Your task to perform on an android device: I am not fully confirmed to buy the gate online or Offline , look for the details of the Birkdale Automatic premium gate in the Online Shopping UK app .
Image 0: 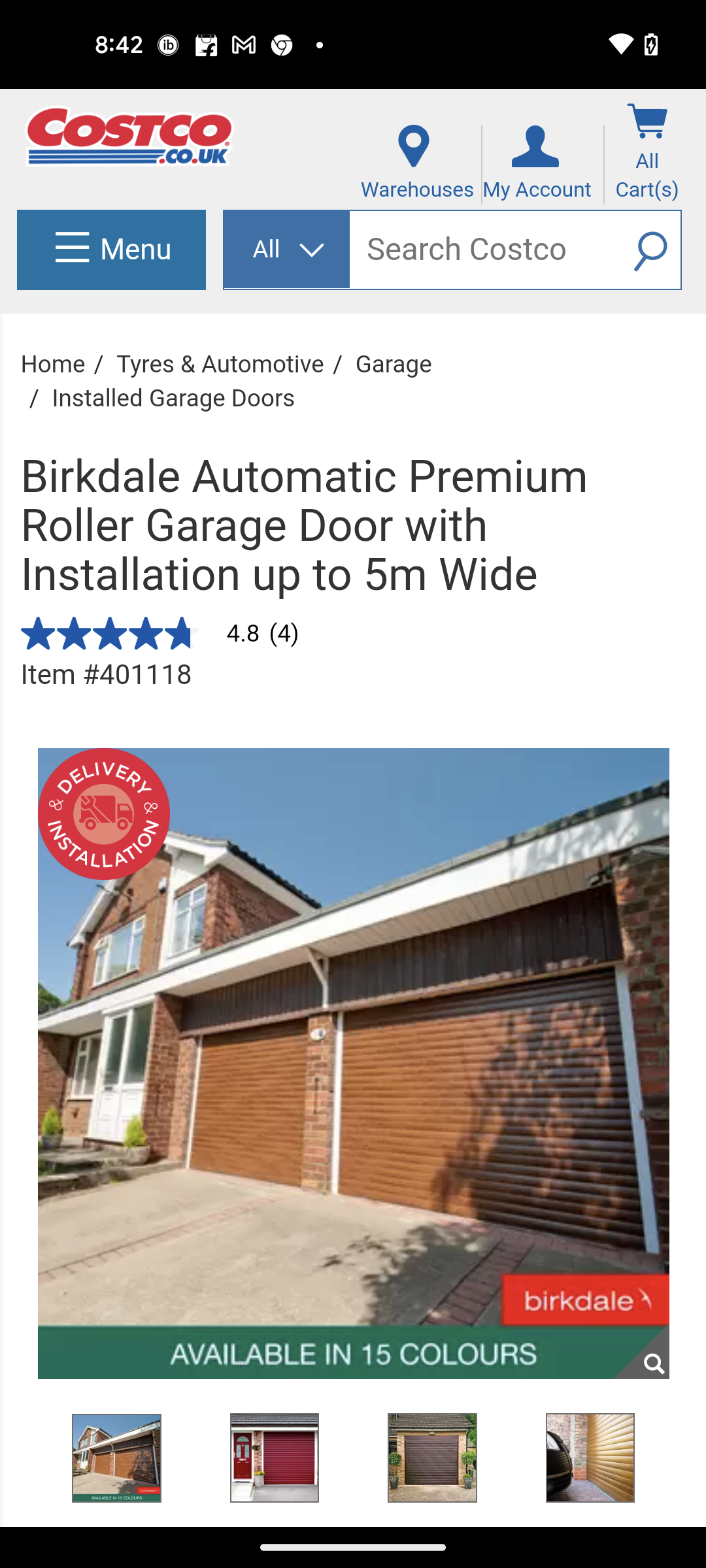
Swipe up for the details
Step 0: scroll down
Image 1: 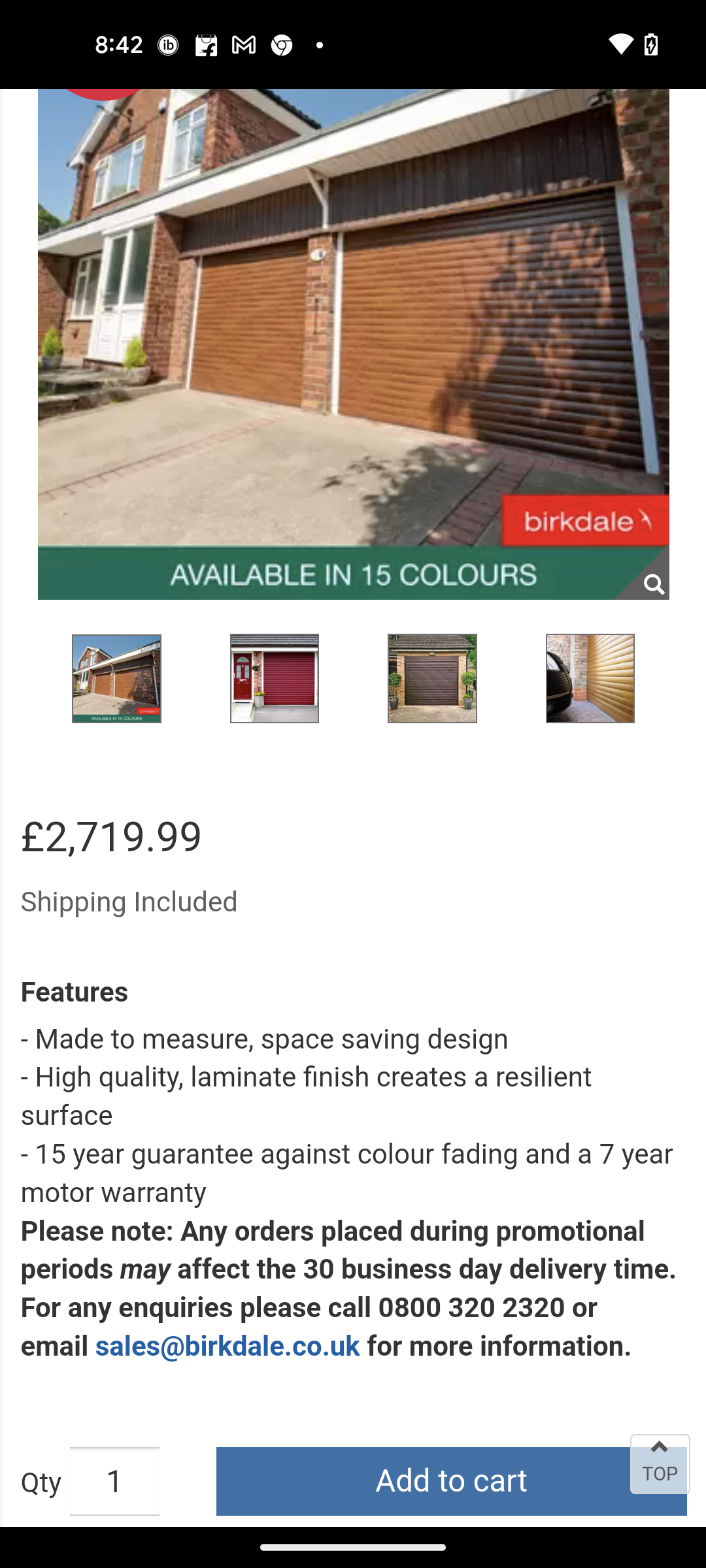
Swipe up for the details
Step 1: scroll down
Image 2: 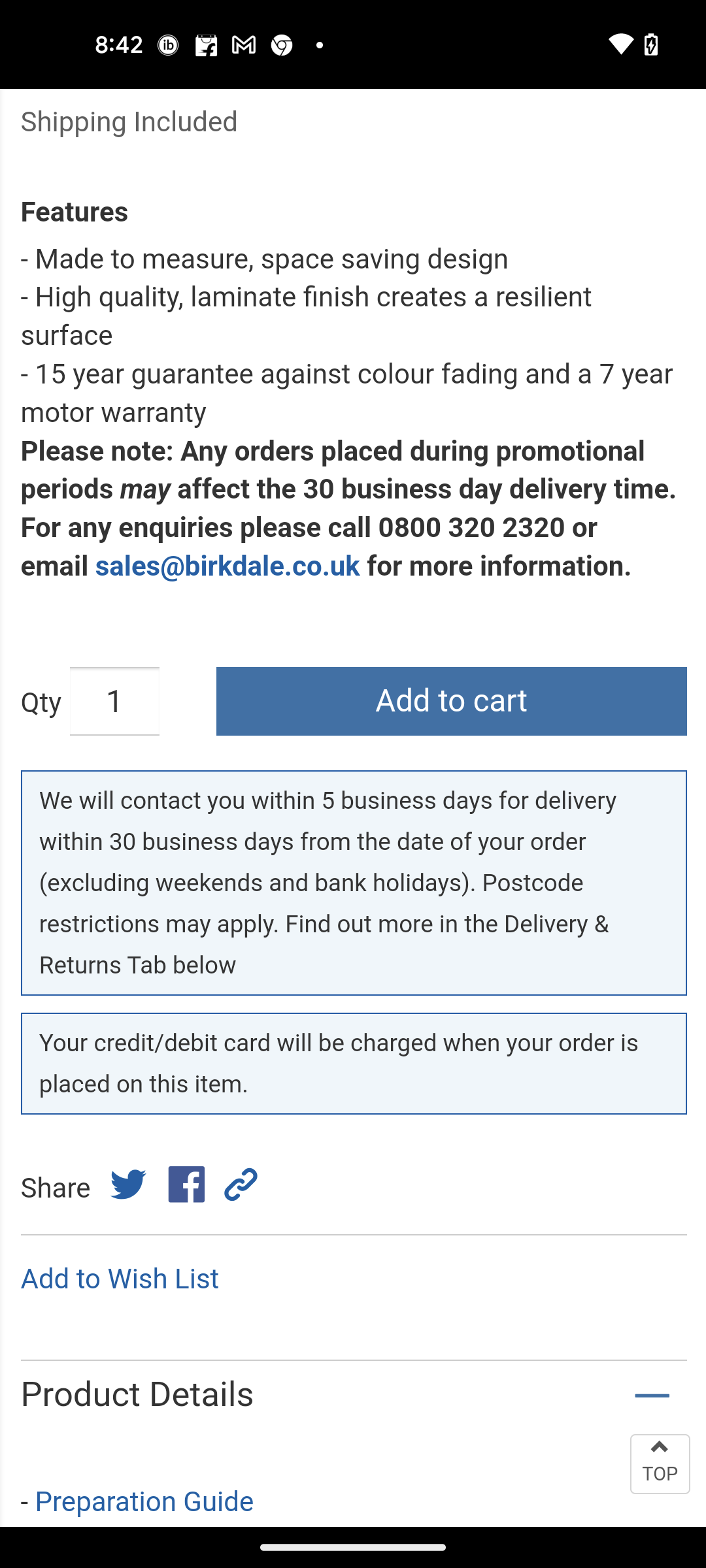
Swipe up for the details
Step 2: scroll down
Image 3: 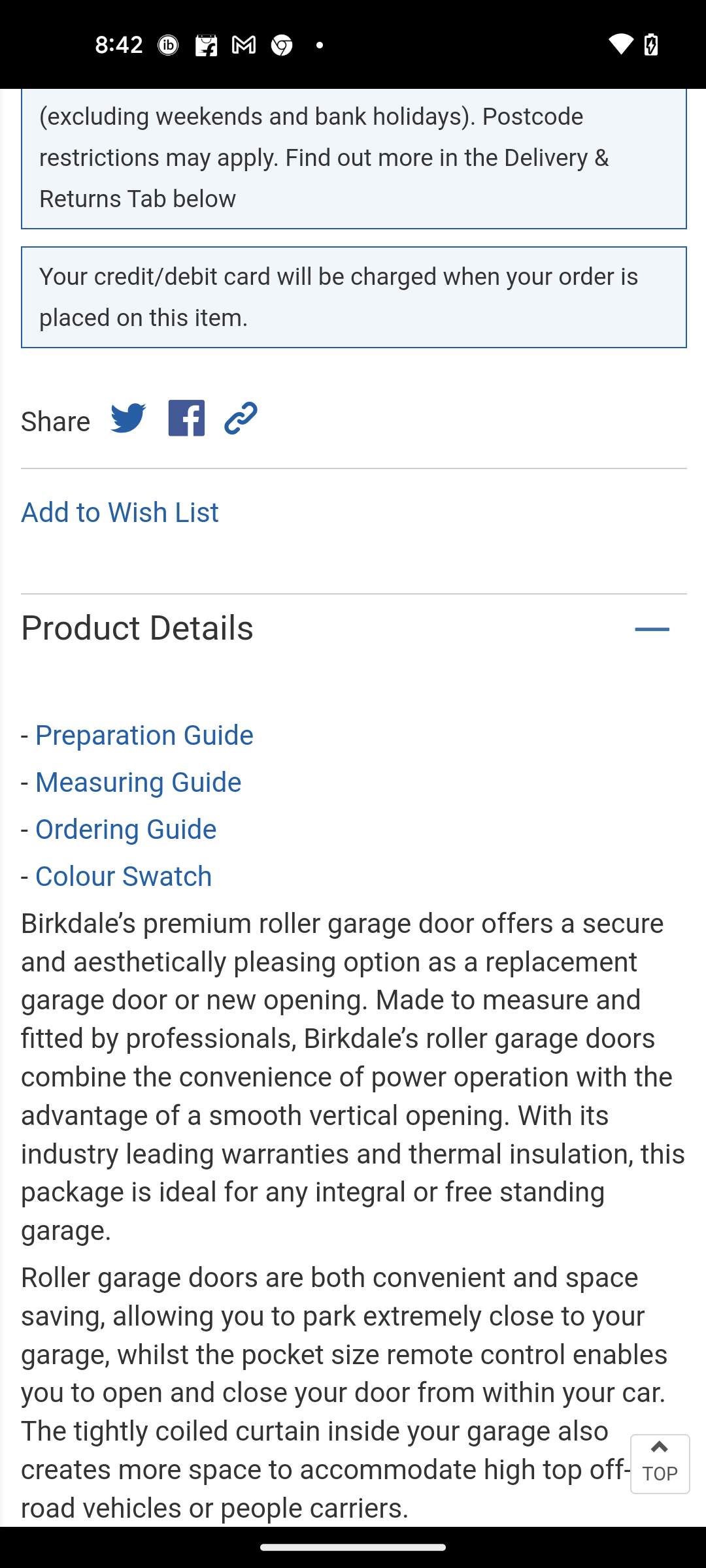
Swipe up for the details
Step 3: scroll down
Image 4: 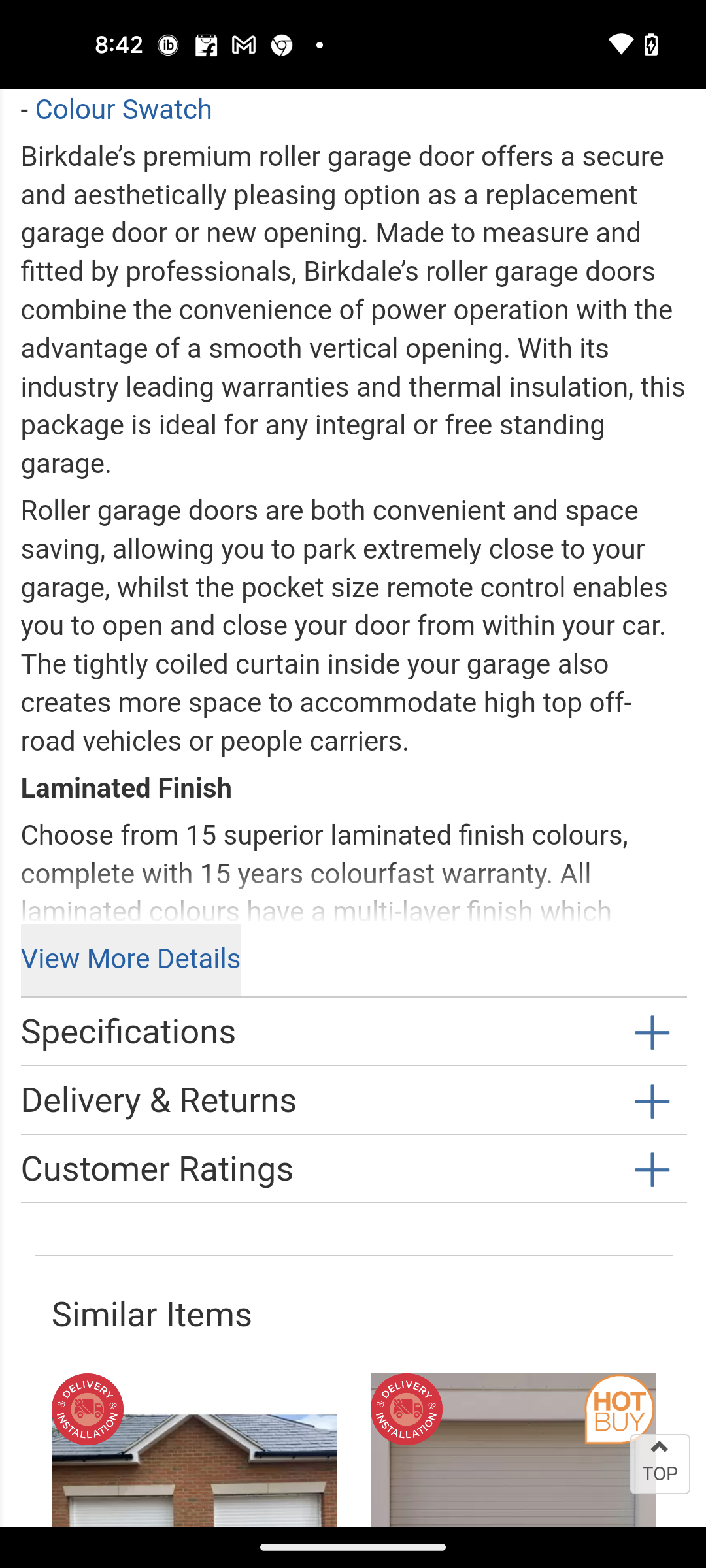
Click on the View More Details button
Step 4: click (130, 960)
Image 5: 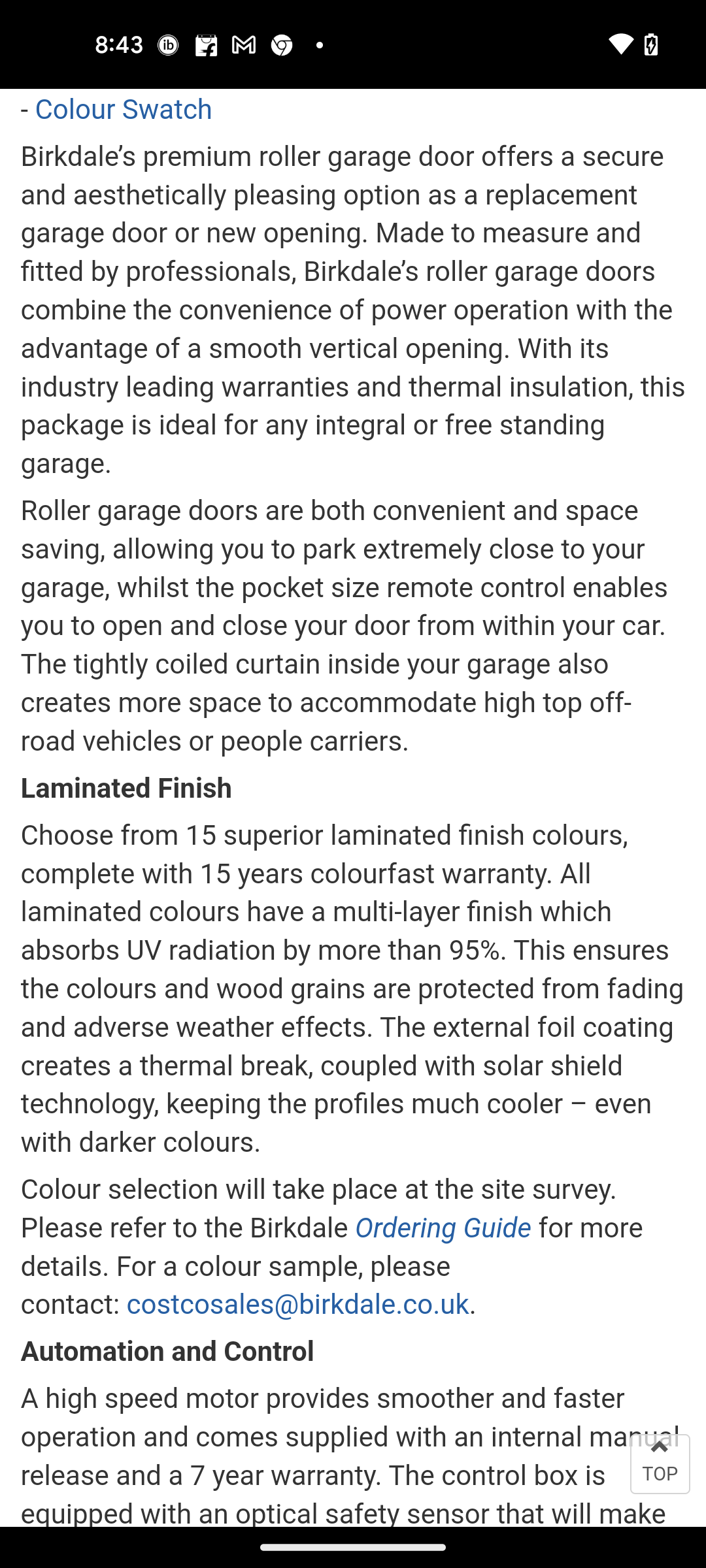
Swipe up to view the details
Step 5: scroll down
Image 6: 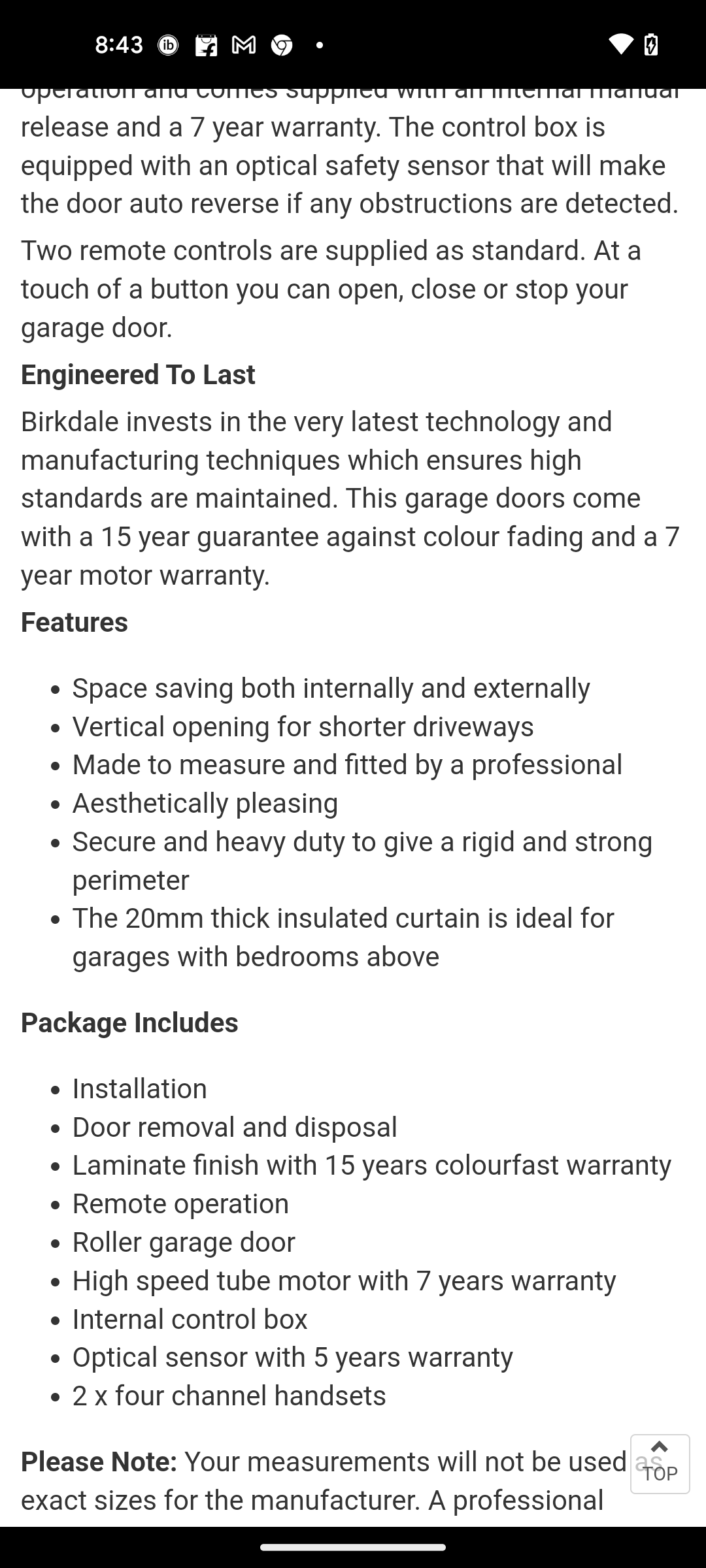
Swipe up to view the details
Step 6: scroll down